Your task to perform on an android device: I want to view Oats so that I can have them for breakfast.
Image 0: 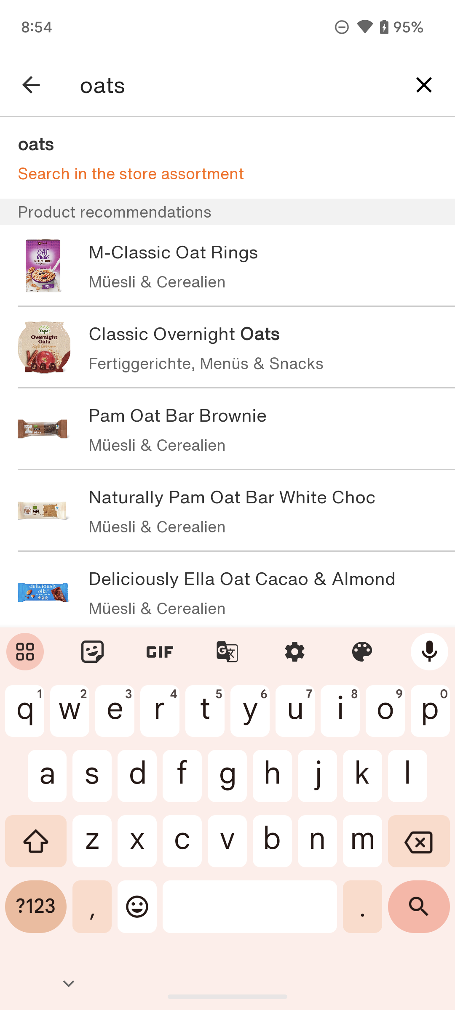
Click on the M-Classic Oat Rings on the screen.
Step 0: click (227, 266)
Image 1: 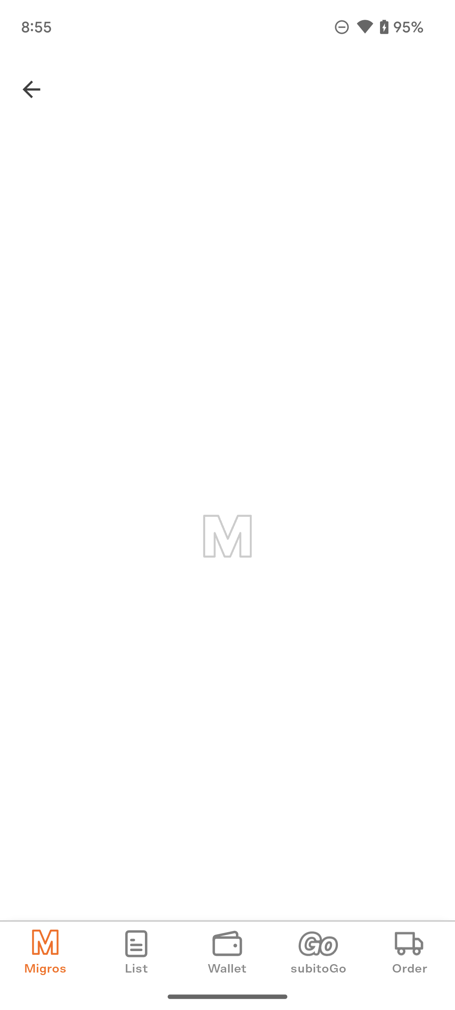
Click on the M-Classic Oat Rings on the screen.
Step 1: wait